Your task to perform on an android device: Go to the Taskeet app and create a reminder for grocery shopping
Image 0: 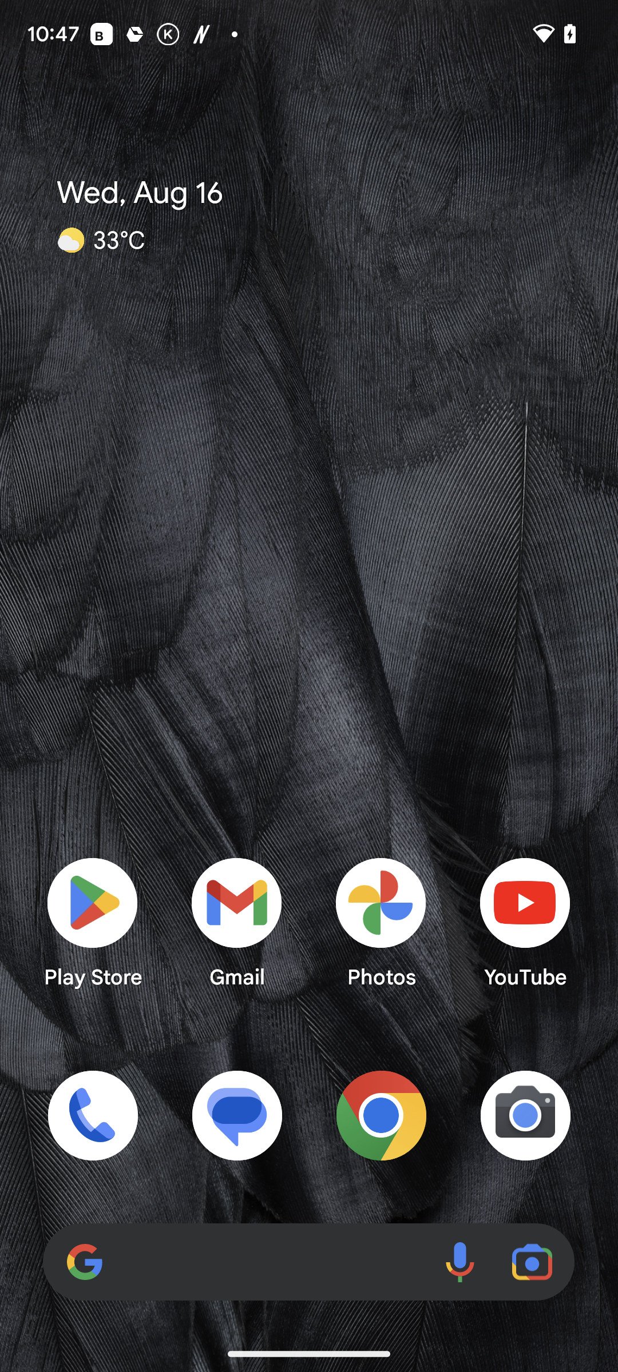
Open the Taskeet app
Step 0: open app "Taskeet"
Image 1: 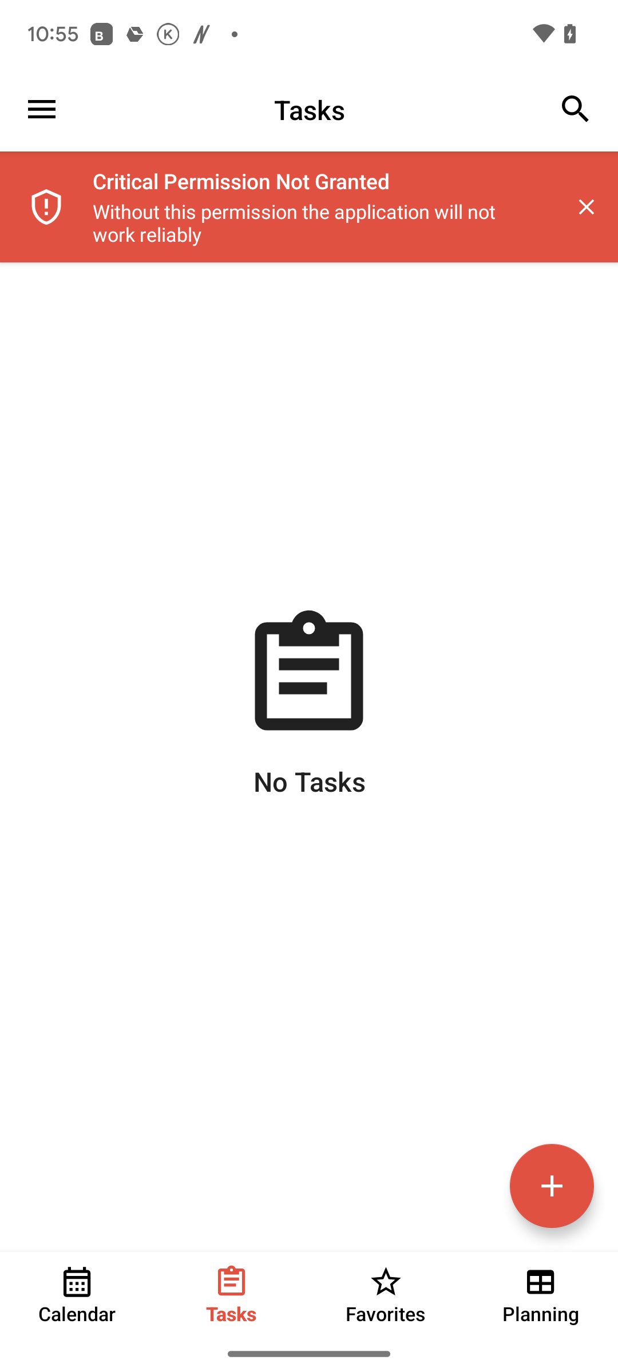
Click on the plus icon at the bottom right side of the screen
Step 1: click (552, 1181)
Image 2: 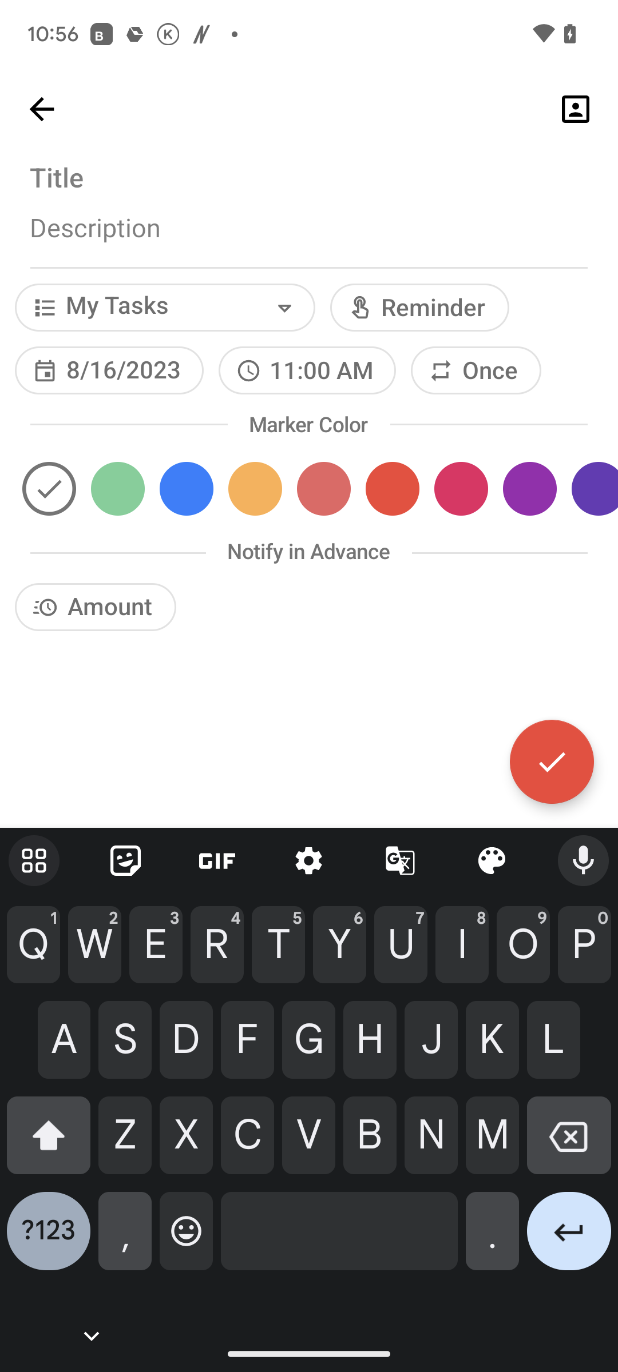
Click on Title on the left side of the screen
Step 2: click (308, 177)
Image 3: 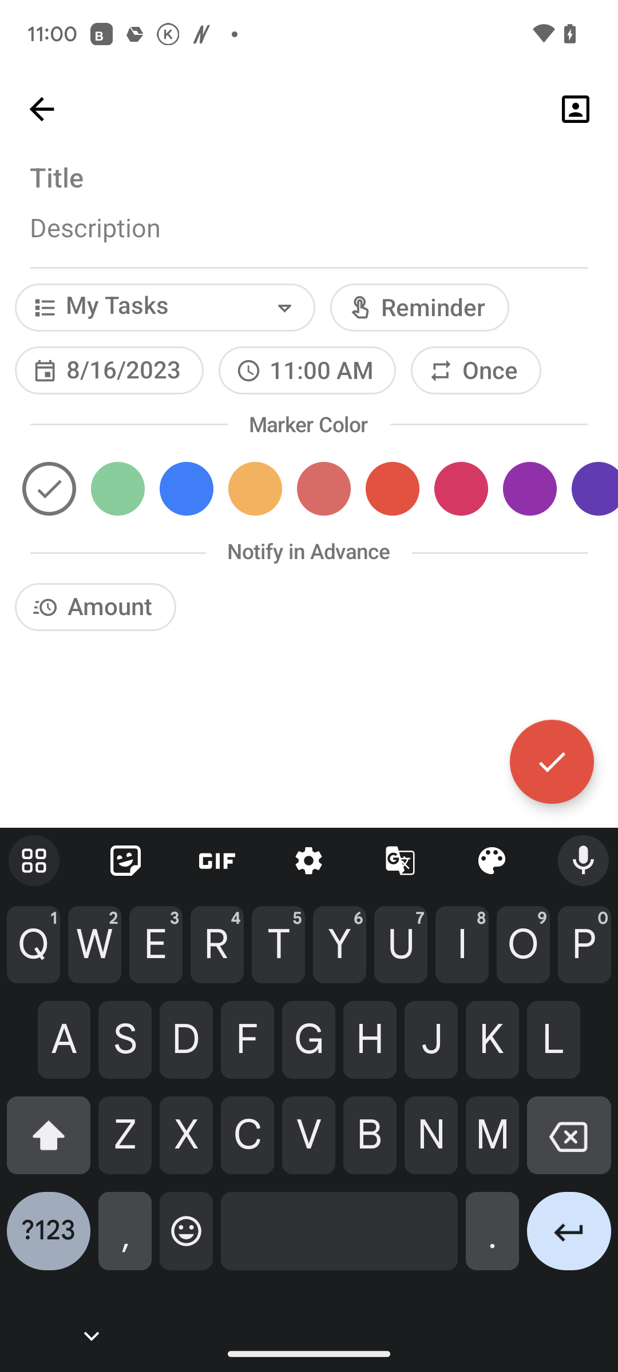
Type grocery shopping
Step 3: type "grocery shopping"
Image 4: 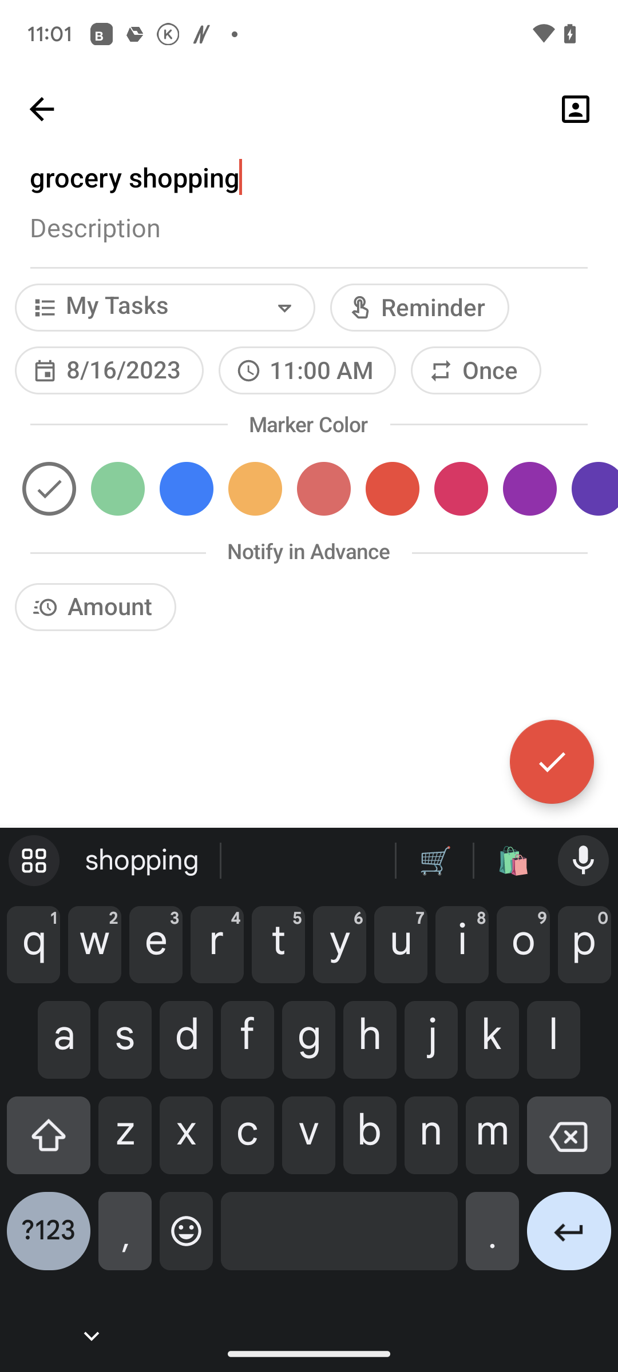
Click on Description on the left side of the screen
Step 4: click (308, 227)
Image 5: 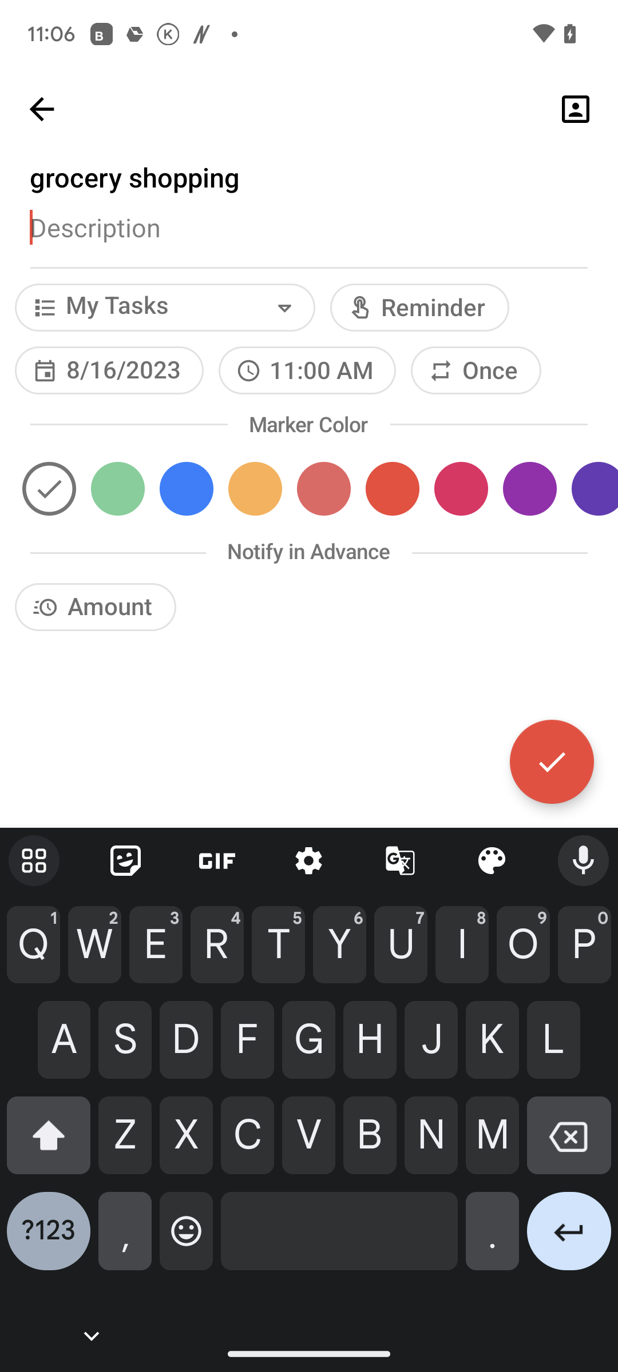
Type milk,soap,vegetables
Step 5: type "milk,soap,vegetables"
Image 6: 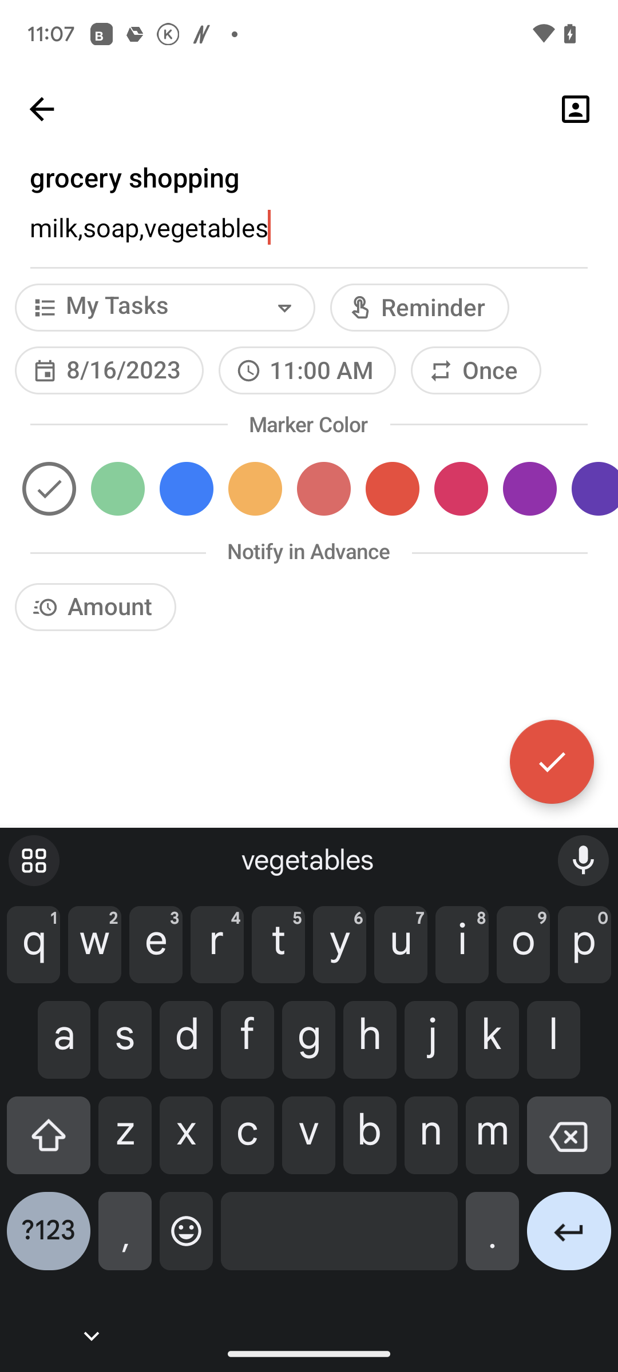
Click on the calendar icon below My Tasks
Step 6: click (48, 374)
Image 7: 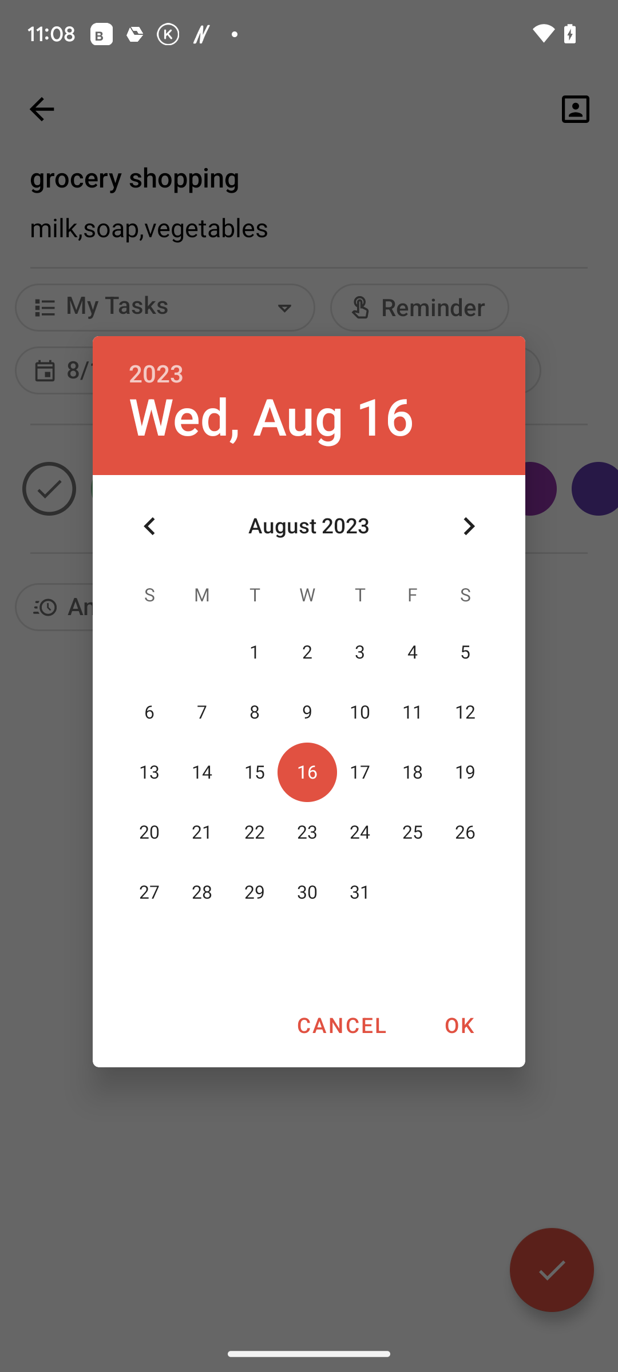
Click on 17 and then click on OK option
Step 7: click (360, 772)
Image 8: 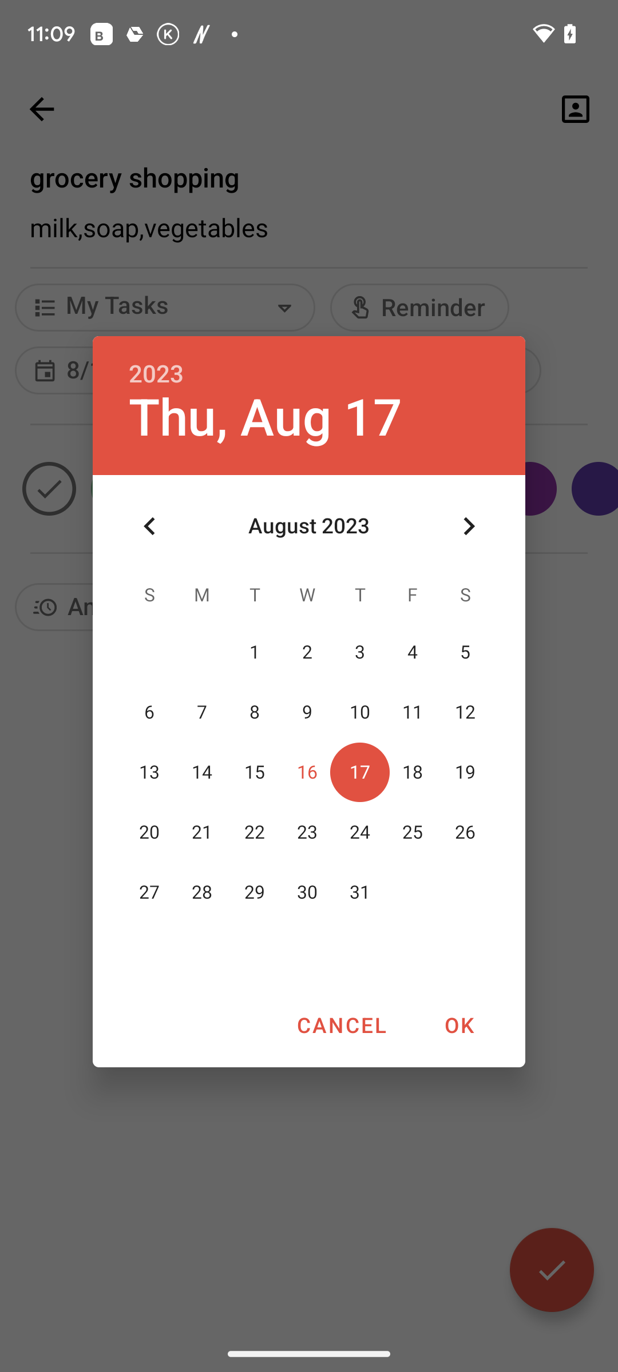
Click on 17 and then click on OK option
Step 8: click (459, 1025)
Image 9: 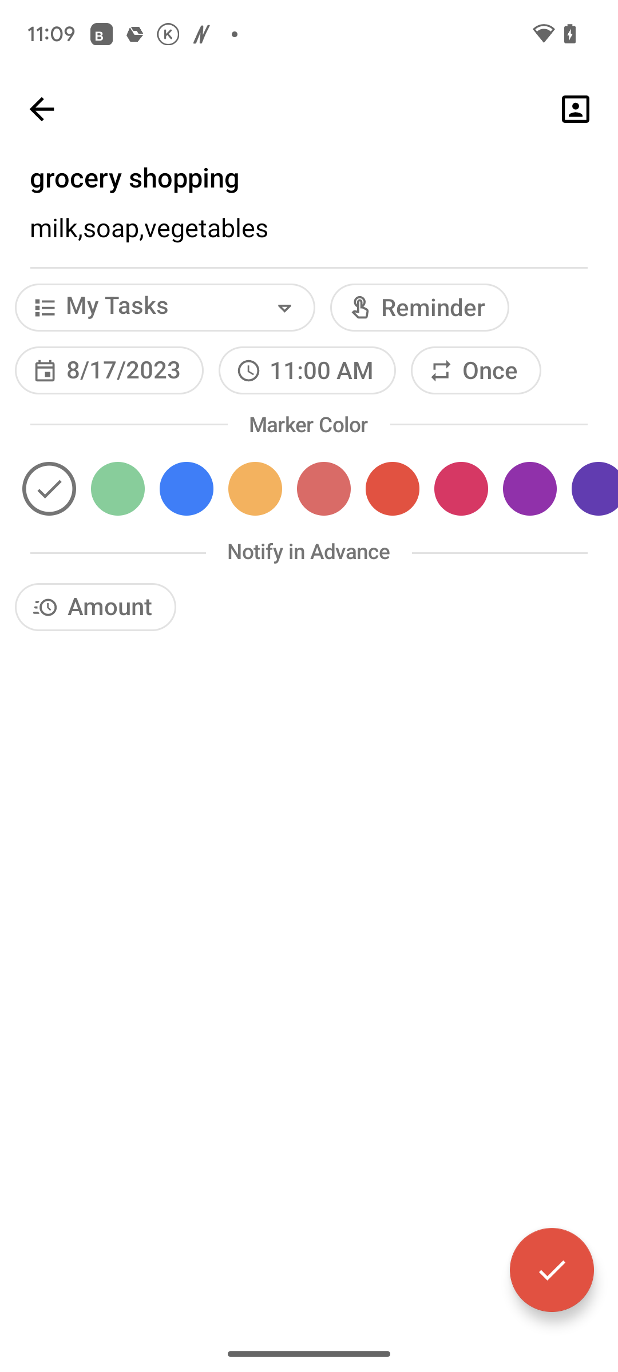
Click on timer icon in the middle of the screen
Step 9: click (241, 366)
Image 10: 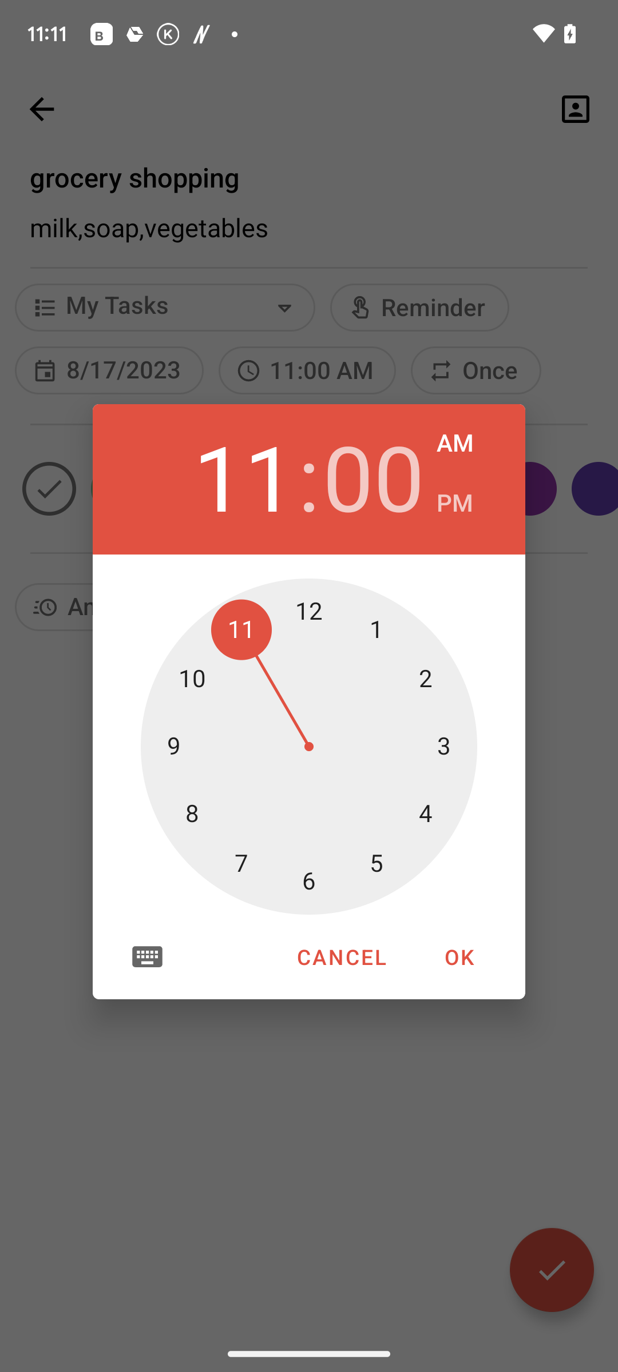
Click on 1 and then click on OK option
Step 10: click (376, 631)
Image 11: 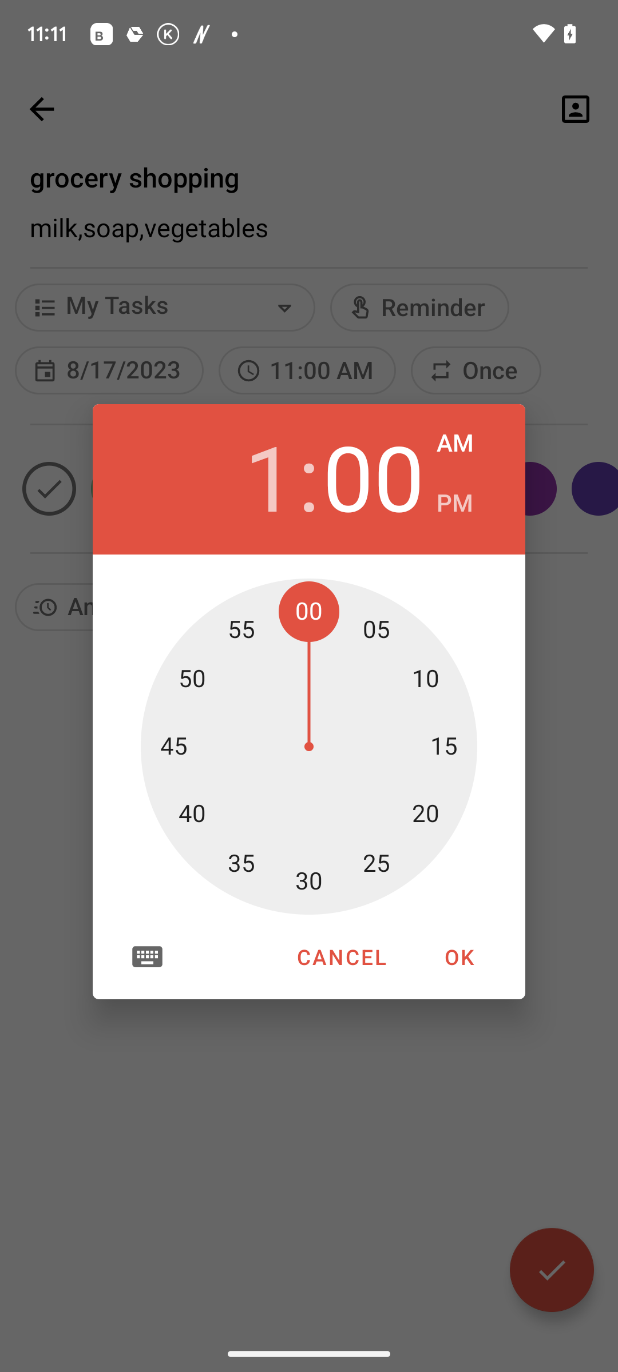
Click on 1 and then click on OK option
Step 11: click (459, 956)
Image 12: 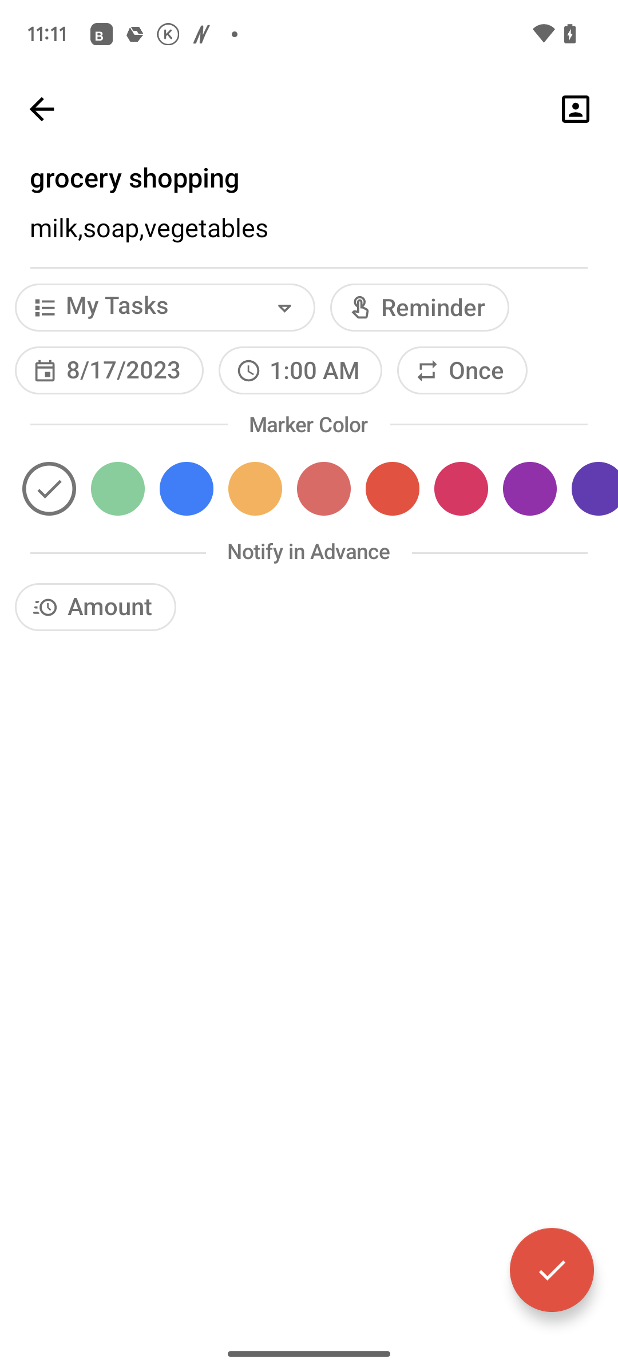
Click on the tick icon at the bottom right corner of the screen
Step 12: click (559, 1282)